Your task to perform on an android device: I want to type my city name in the square shape of this drawing, so type ULM in the square shape of this drawing in the whiteboard app.
Image 0: 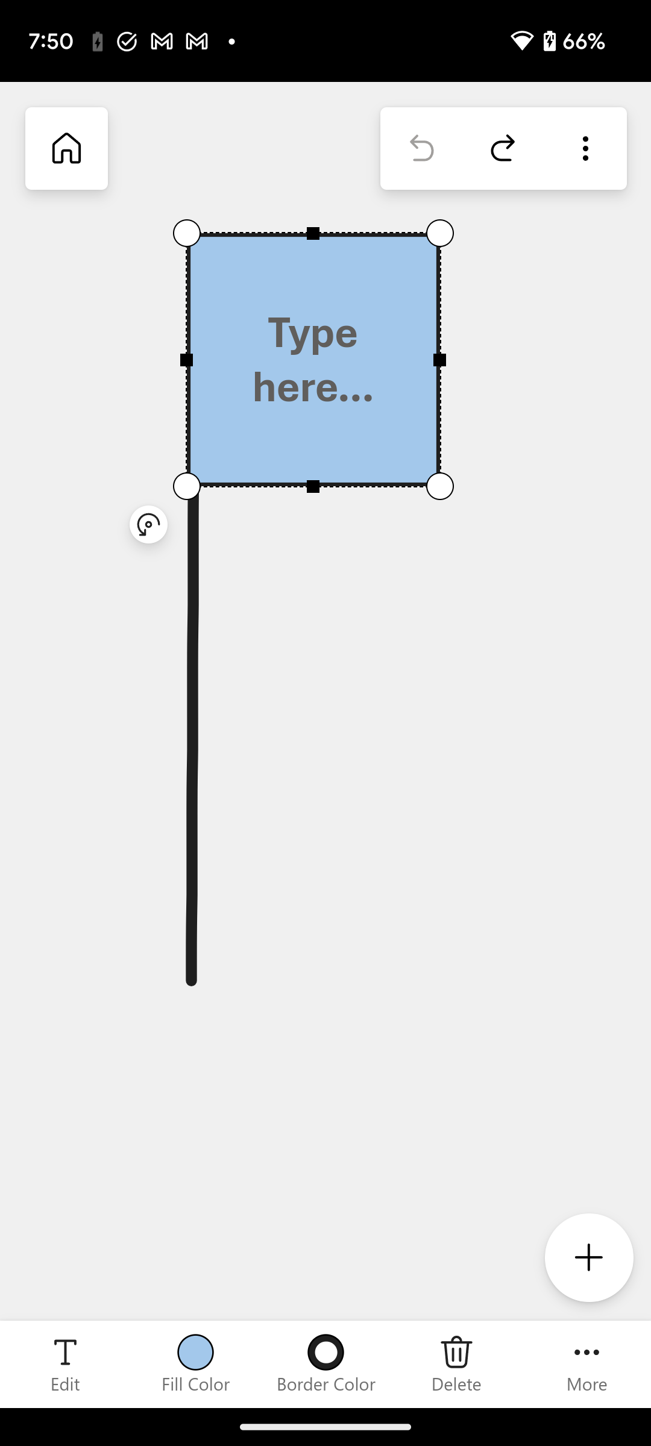
Click on the Edit Text option at the bottom left corner of the screen to type the text.
Step 0: click (65, 1365)
Image 1: 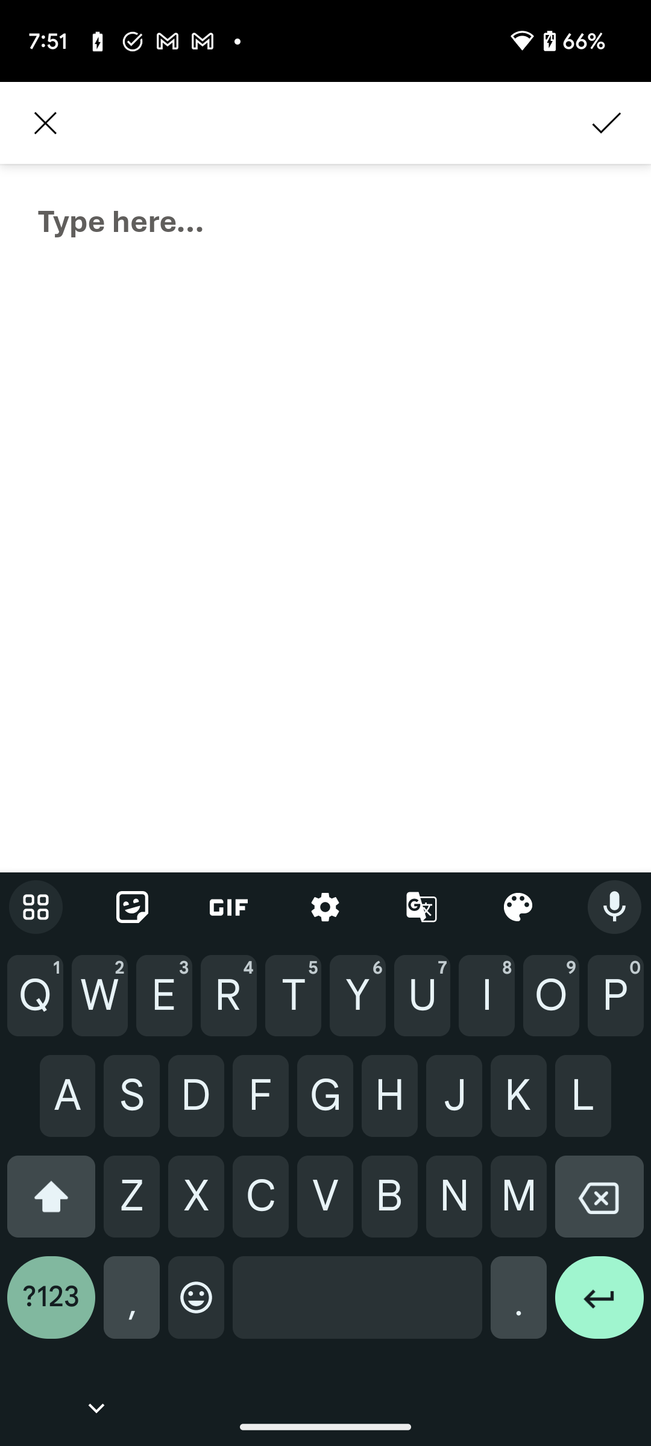
Type ULM in the text bar to type text. 
Step 1: type "ULM"
Image 2: 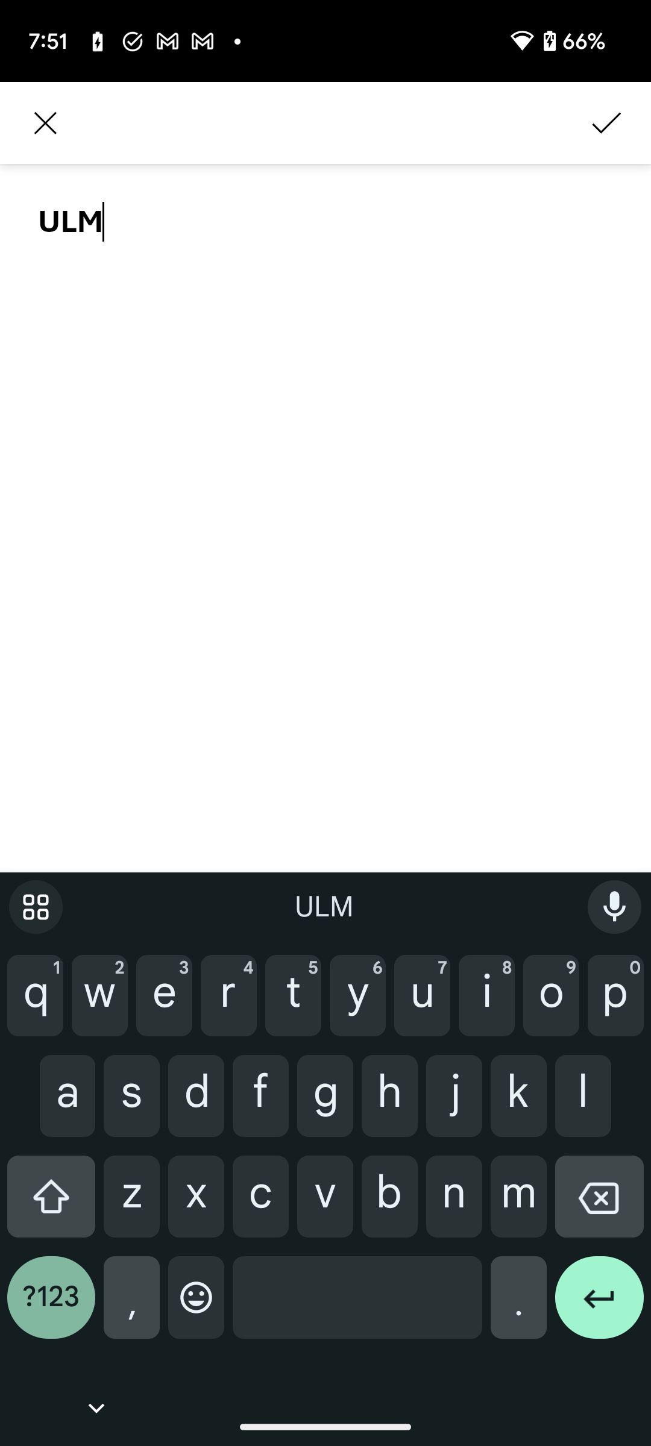
Click on the right tick button at the top right corner of the screen to type the text.
Step 2: click (586, 149)